Your task to perform on an android device: I have some work priorities at the YMCA and am required to postpone the plan for New York, Save the Property, in the RedFin app.
Image 0: 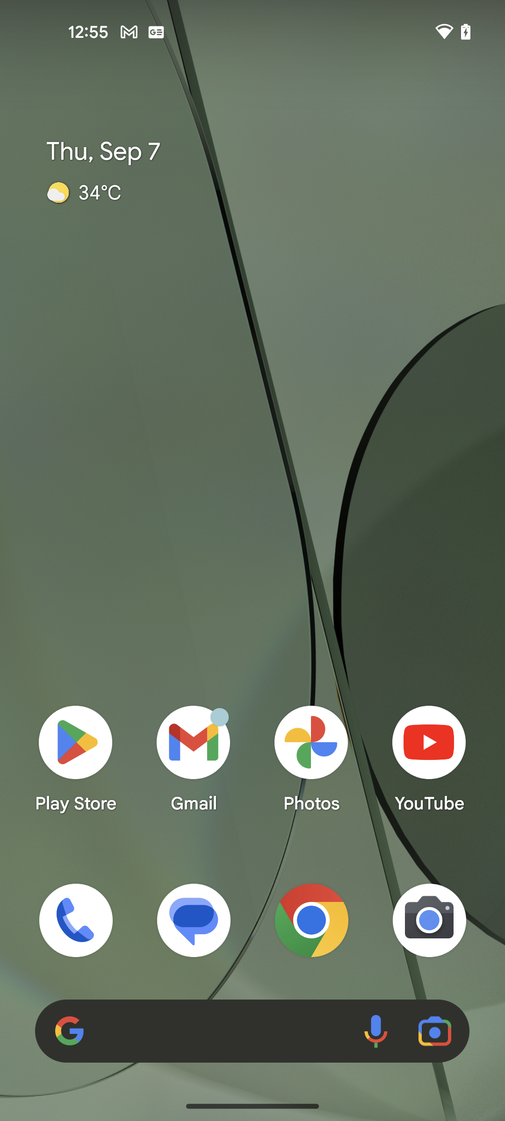
Open the Redfin app
Step 0: open app "Redfin"
Image 1: 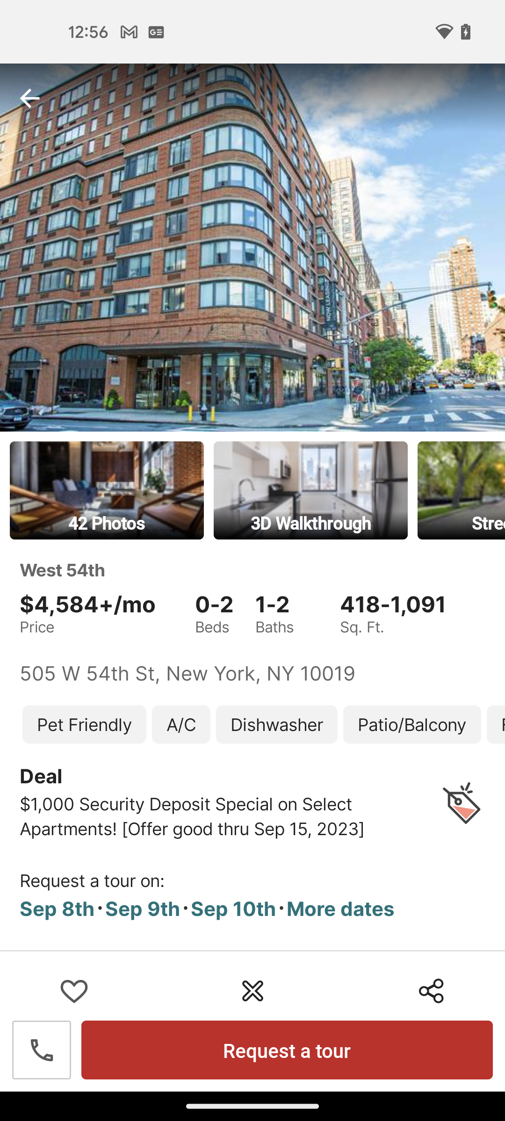
Click on the Heart icon at the bottom left corner of the screen
Step 1: click (76, 987)